Your task to perform on an android device: My friend Thomas is inspired by the results I've achieved and wants to join me in my workout plan, sharing a  progress report at Thomas123@gmail.com.
Image 0: 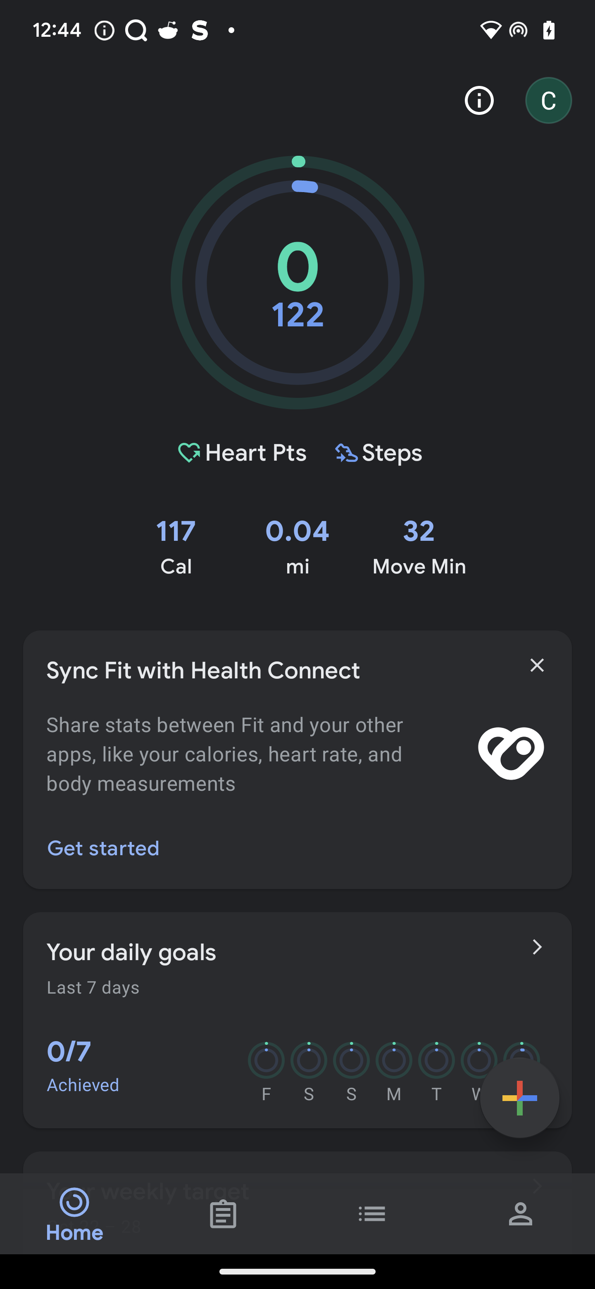
Click on the Journal icon
Step 0: click (223, 1213)
Image 1: 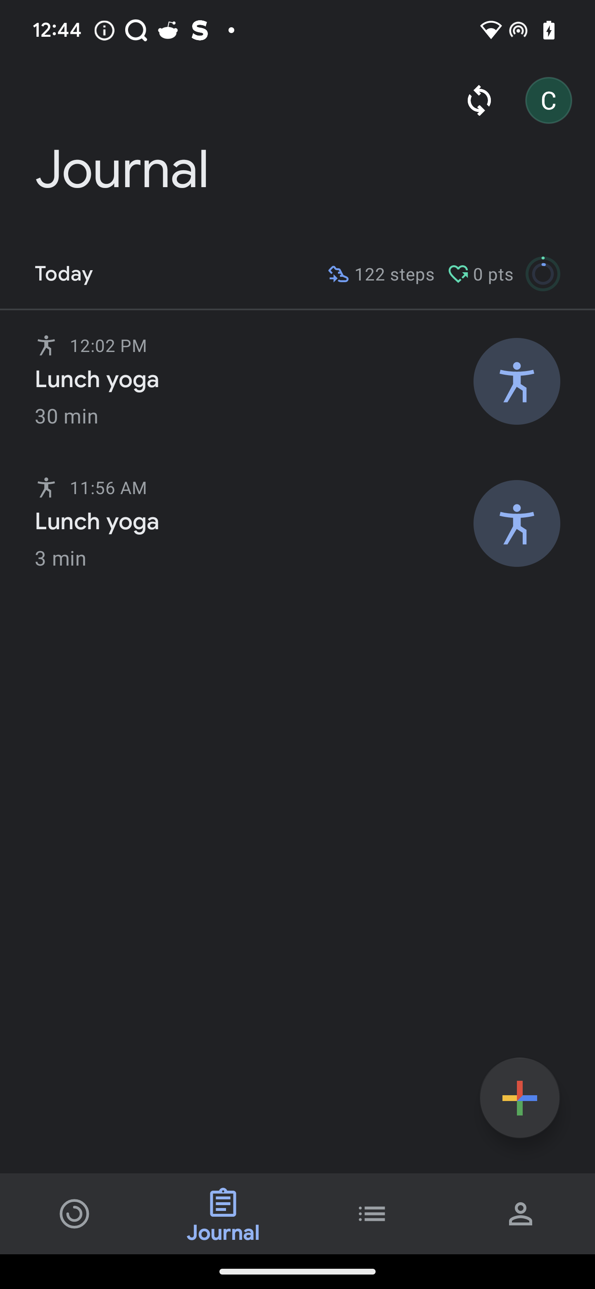
Click on the lunch yoga
Step 1: click (254, 379)
Image 2: 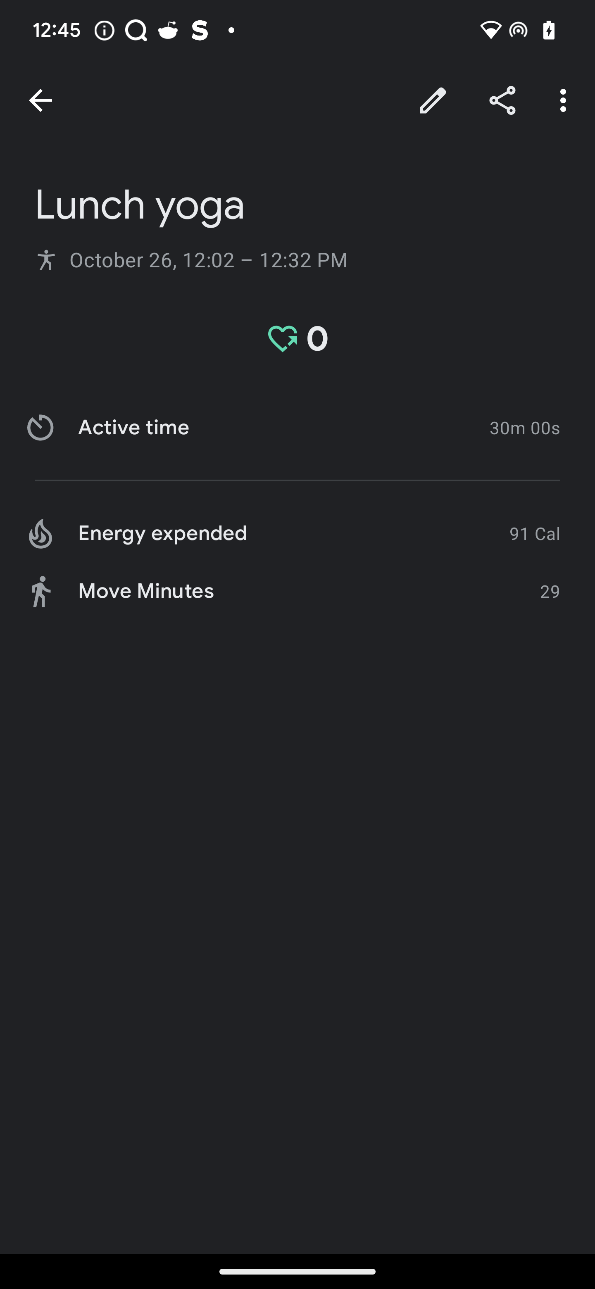
Click on the share icon
Step 2: click (502, 100)
Image 3: 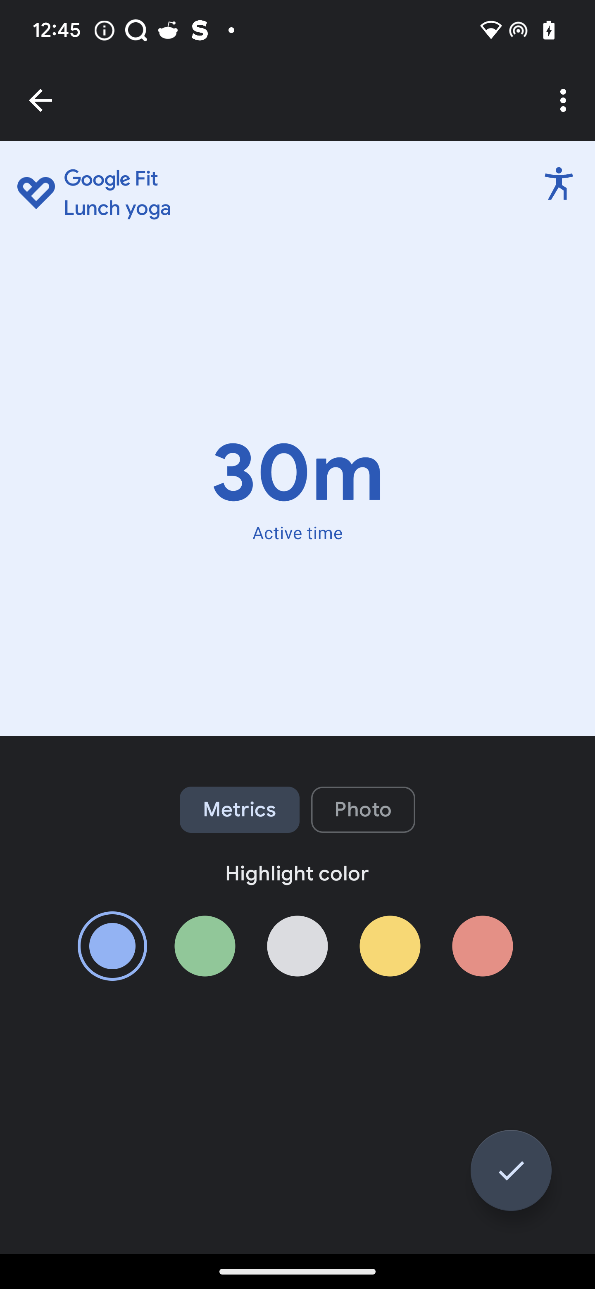
Click on the share icon
Step 3: wait
Image 4: 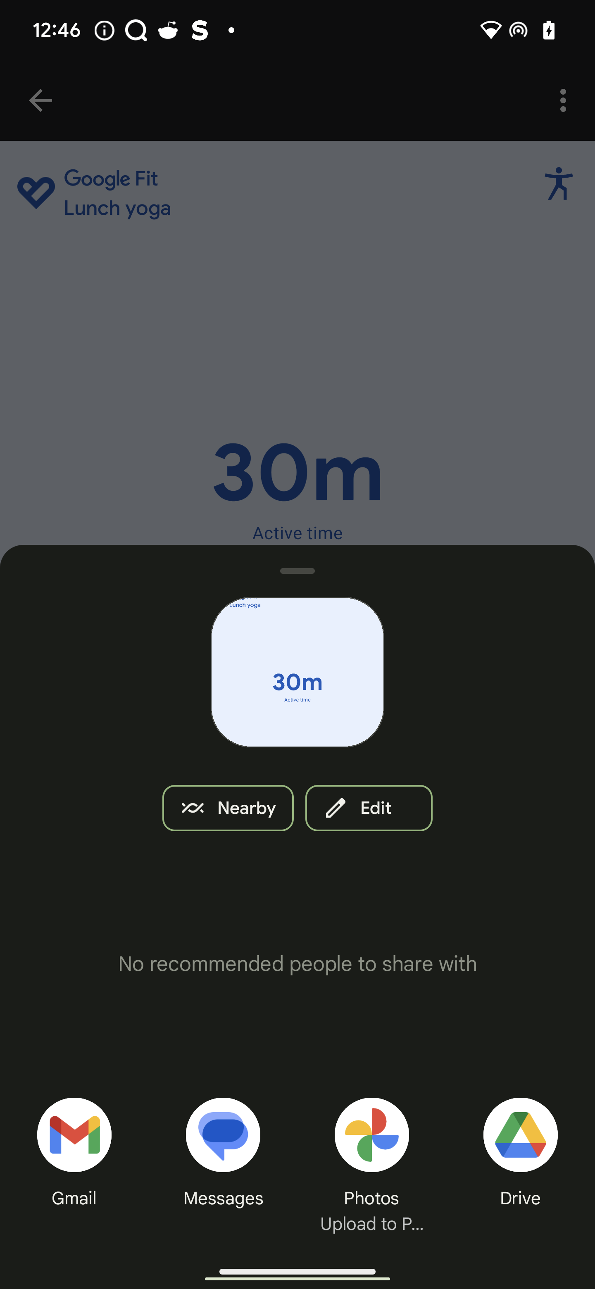
Click on the gmail icon to share the report
Step 4: click (75, 1135)
Image 5: 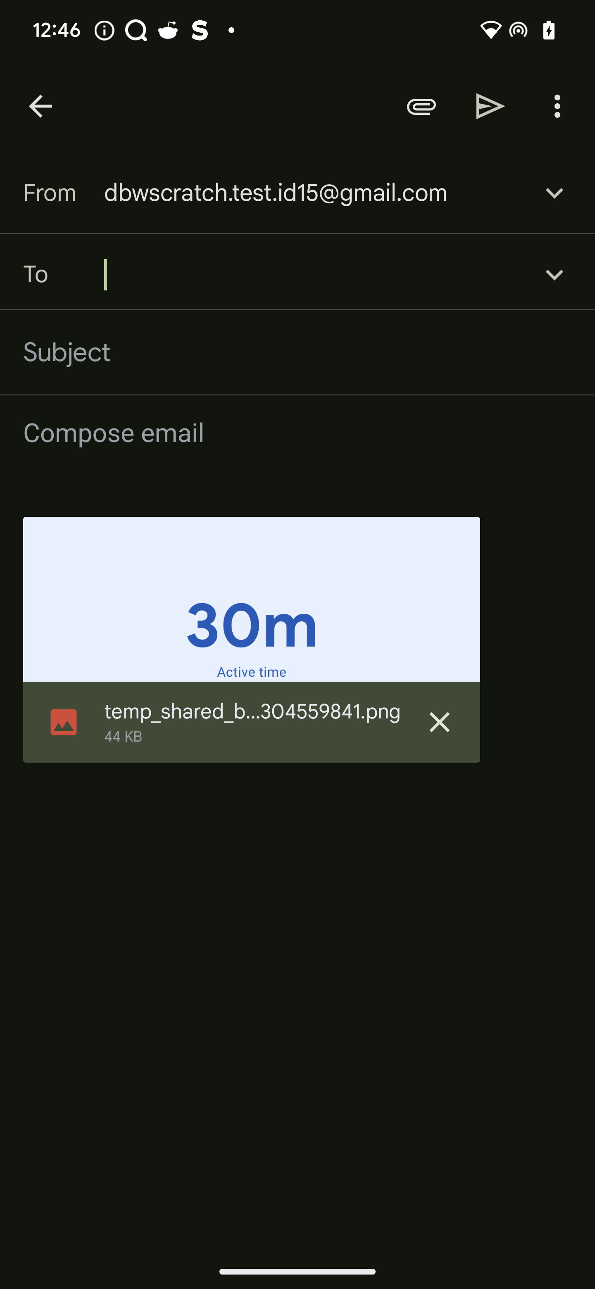
Click on the gmail icon to share the report
Step 5: wait
Image 6: 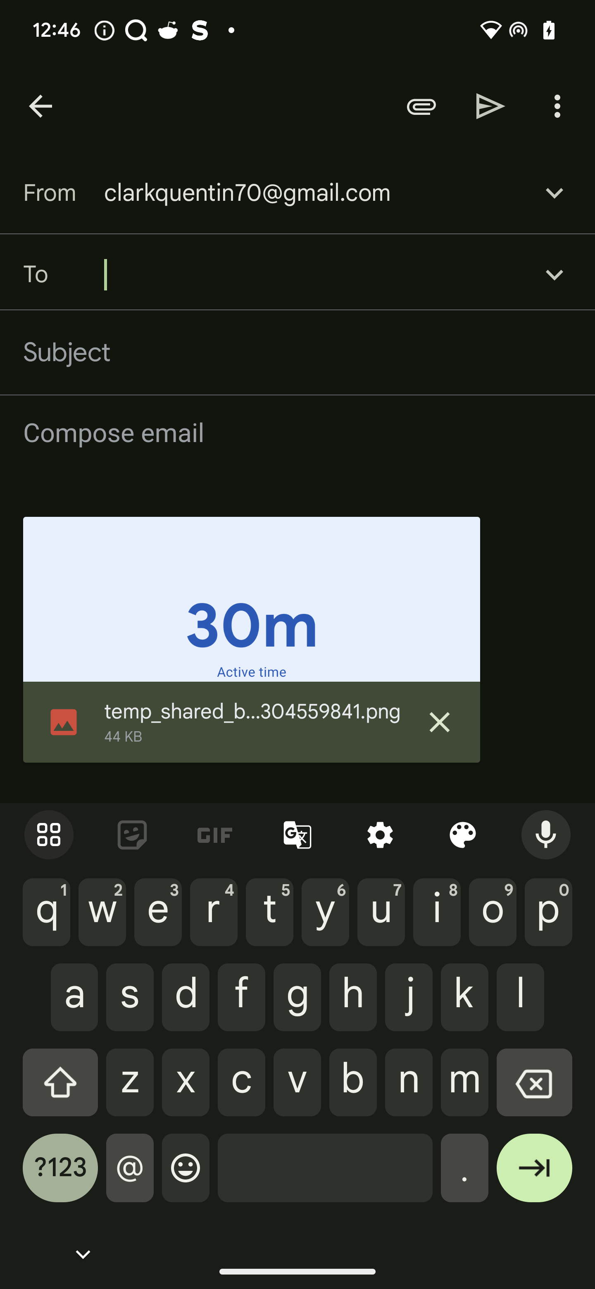
Type thomas123@gmail.com in the recipient tab
Step 6: type "Thomas123@gmail.com"
Image 7: 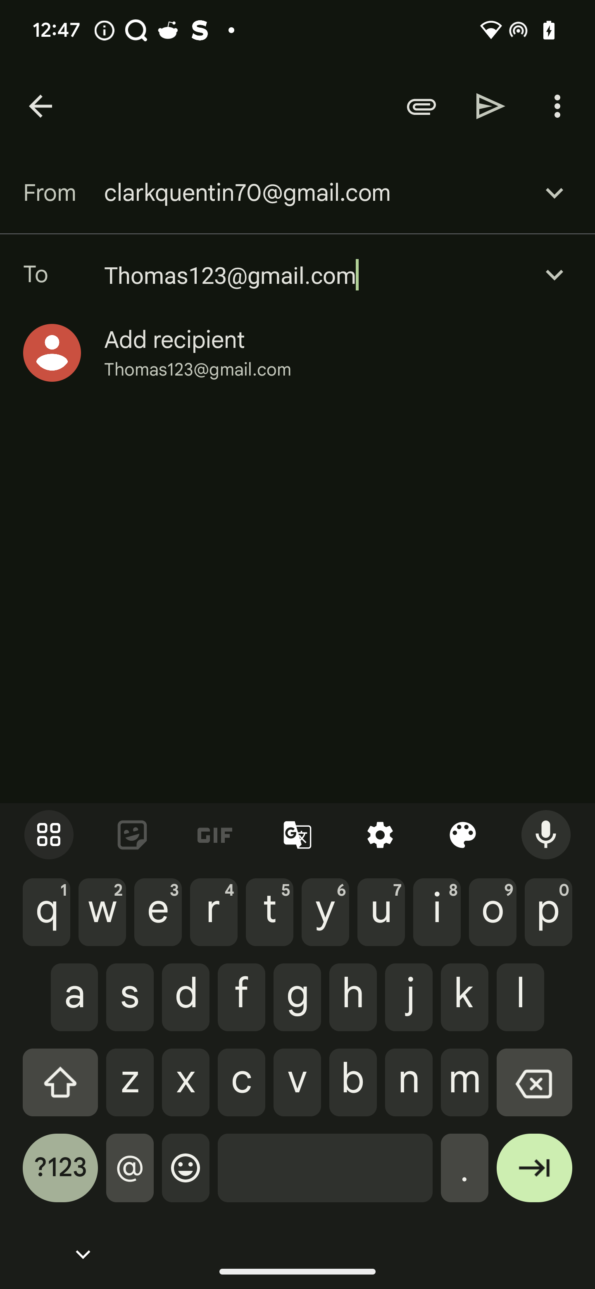
Click on the send icon
Step 7: click (490, 106)